Your task to perform on an android device: I prefer to remove the unnecessary email so delete the dance event mail.
Image 0: 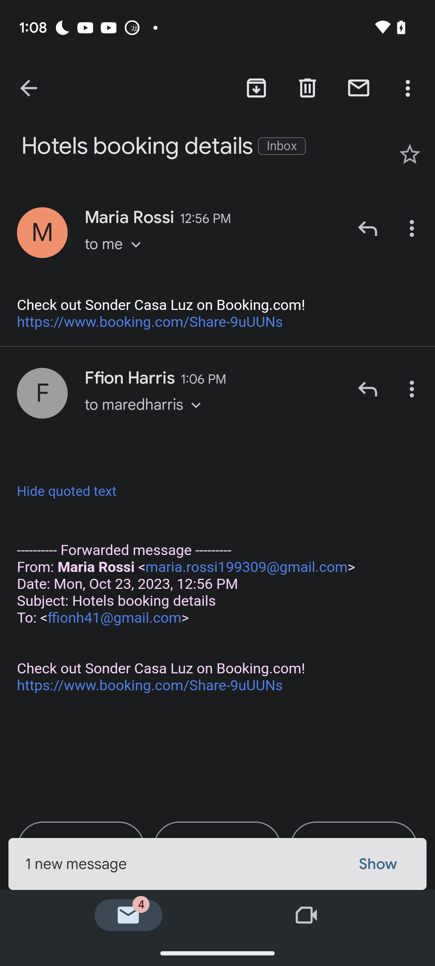
Go to the previous screen
Step 0: press back button
Image 1: 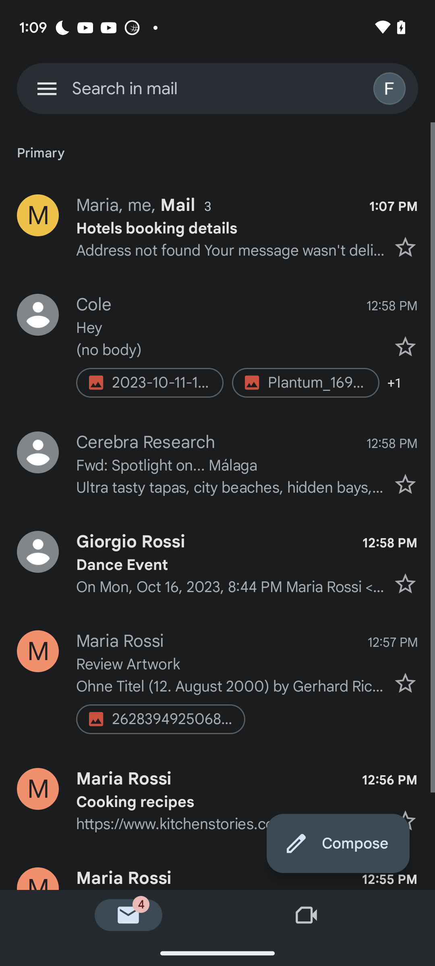
Click on the dance event mail
Step 1: click (230, 565)
Image 2: 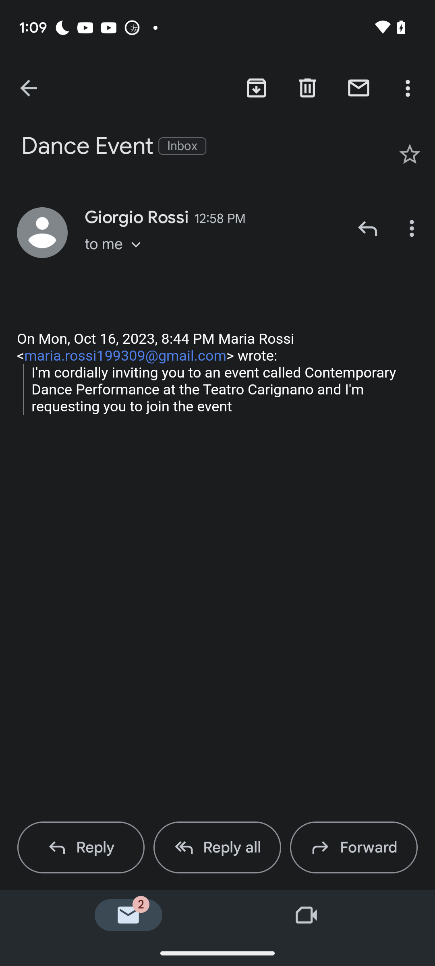
Click on the delete option on the top right of the screen.
Step 2: click (307, 88)